Your task to perform on an android device:  I would like to change some settings in the app and turn on the Display Dark mode
Image 1: 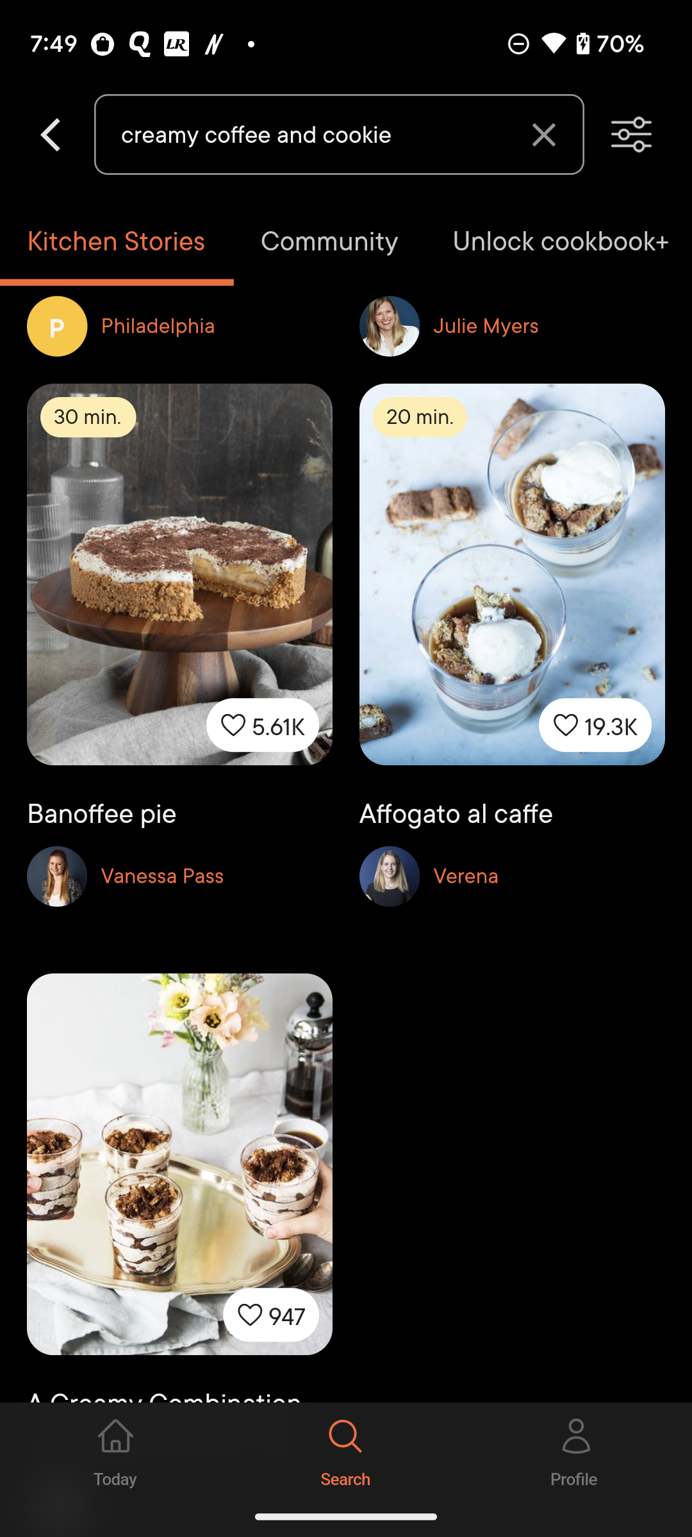
Click on the Profile icon at the bottom right of the screen
Step 1: click (577, 1449)
Image 2: 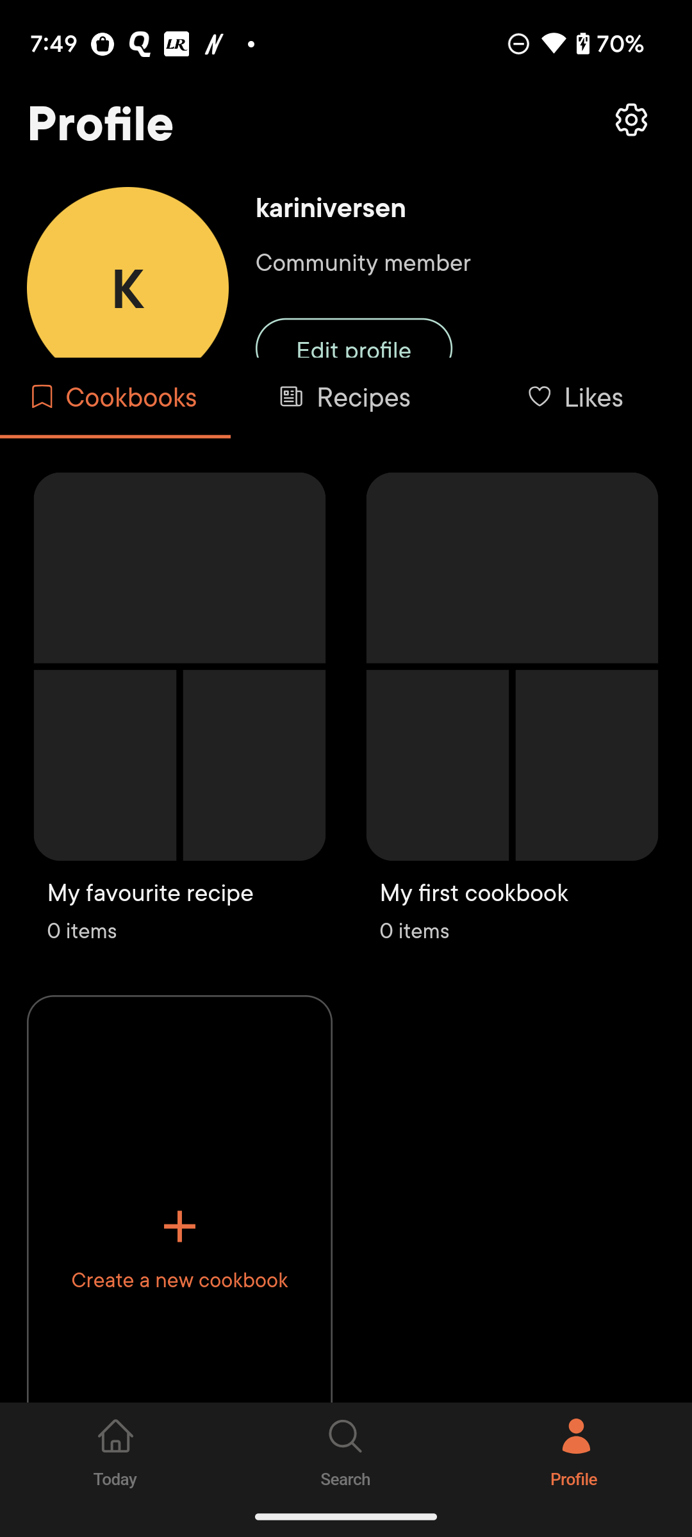
Click on the settings icon at the top right of the screen
Step 2: click (346, 219)
Image 3: 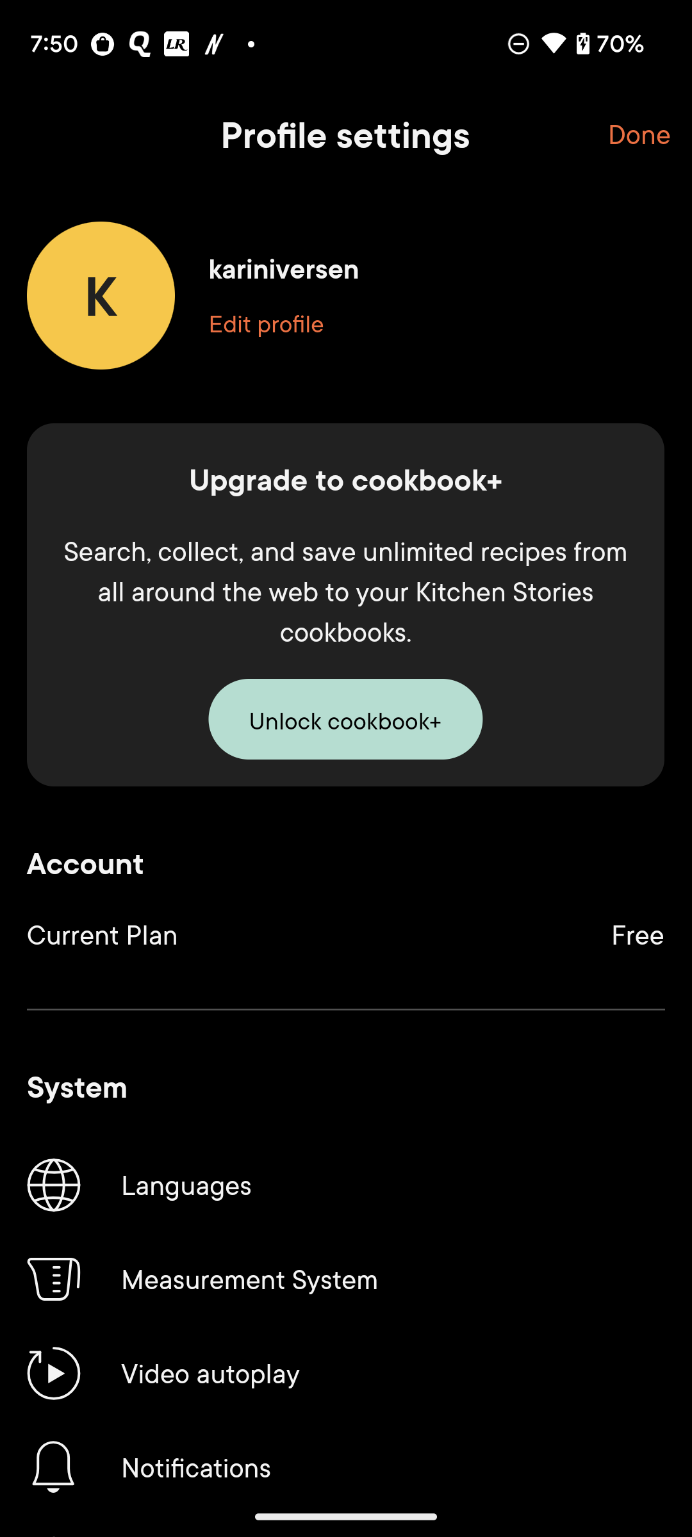
Scroll up to view the Display option 
Step 3: scroll down
Image 4: 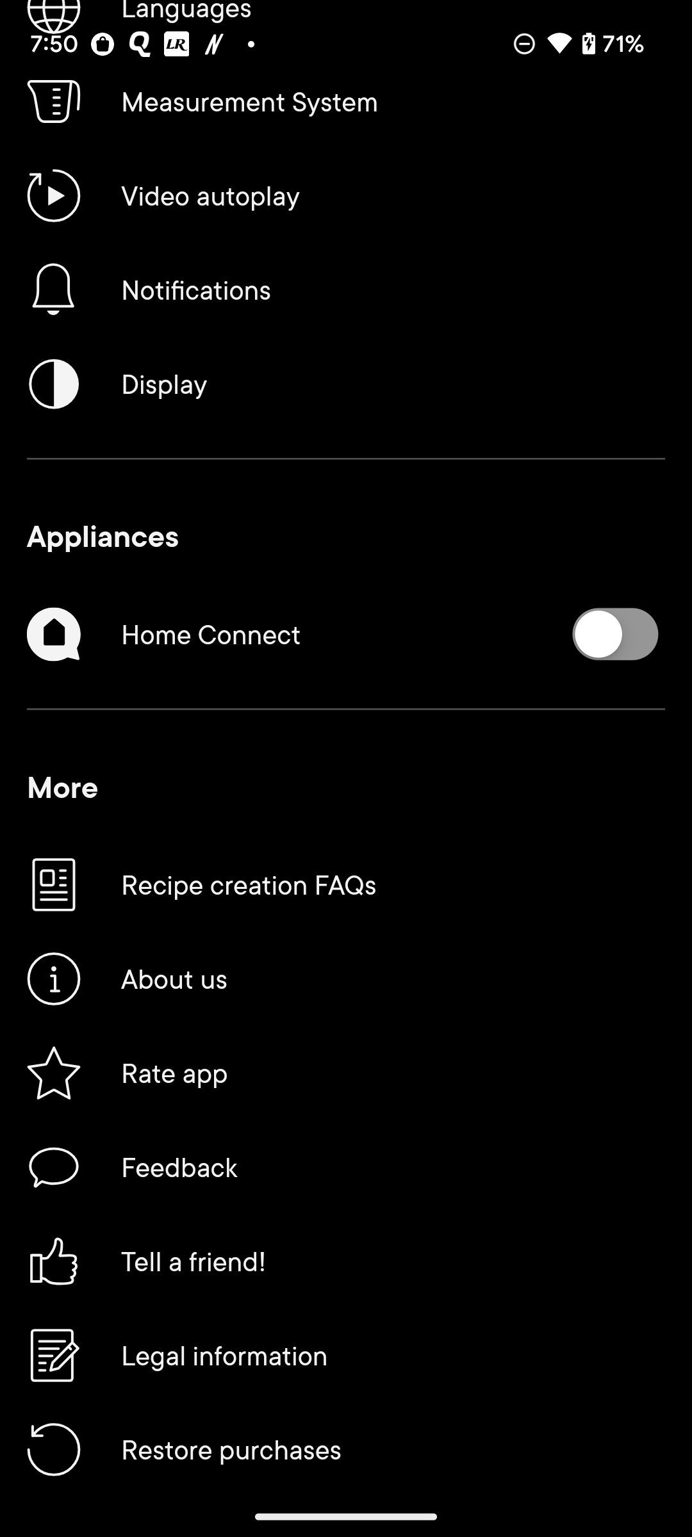
Click on the Display option 
Step 4: click (346, 384)
Image 5: 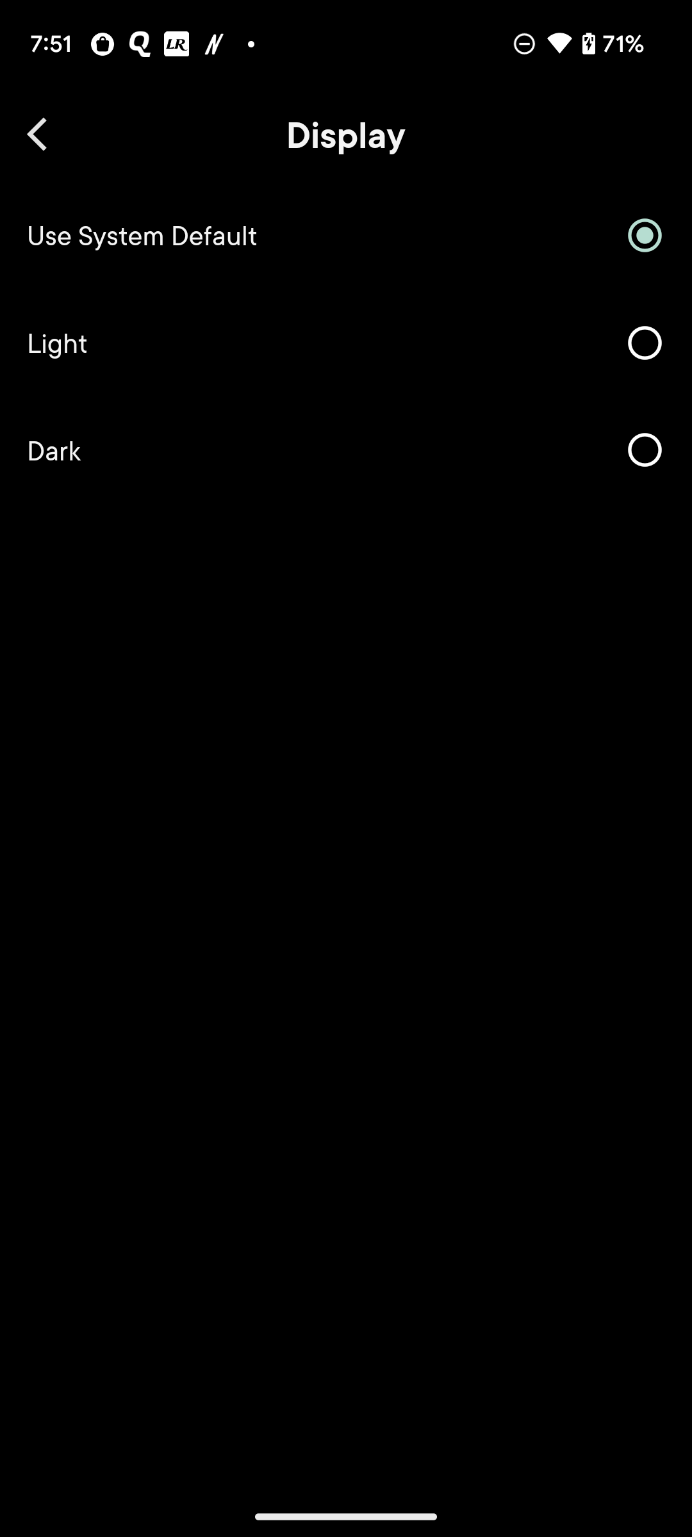
Click on the Dark option 
Step 5: click (346, 450)